Your task to perform on an android device: Increase the font size for the book in the Kindle app.
Image 0: 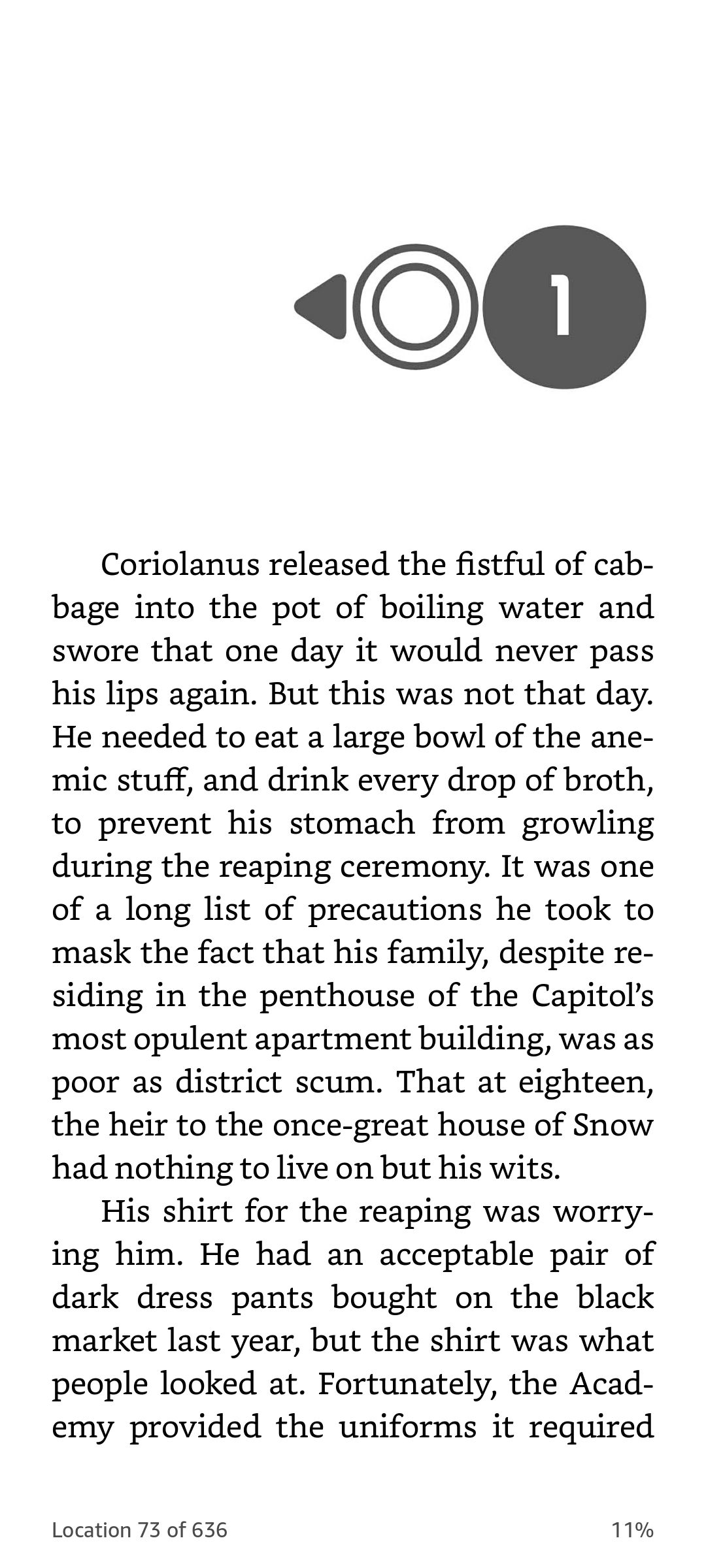
Click at the center of the page.
Step 0: click (353, 784)
Image 1: 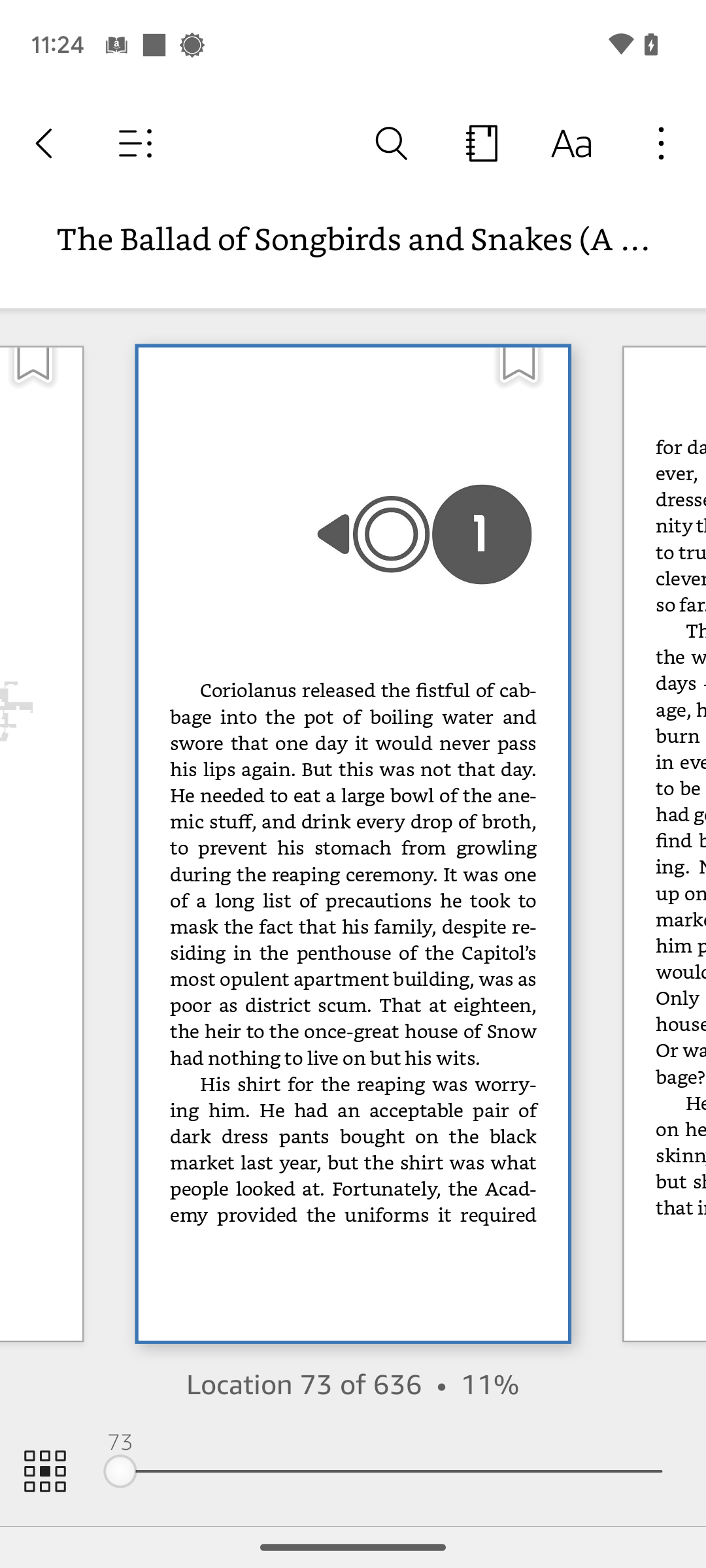
Click on the alphabet icon at the top right of the screen.
Step 1: click (571, 144)
Image 2: 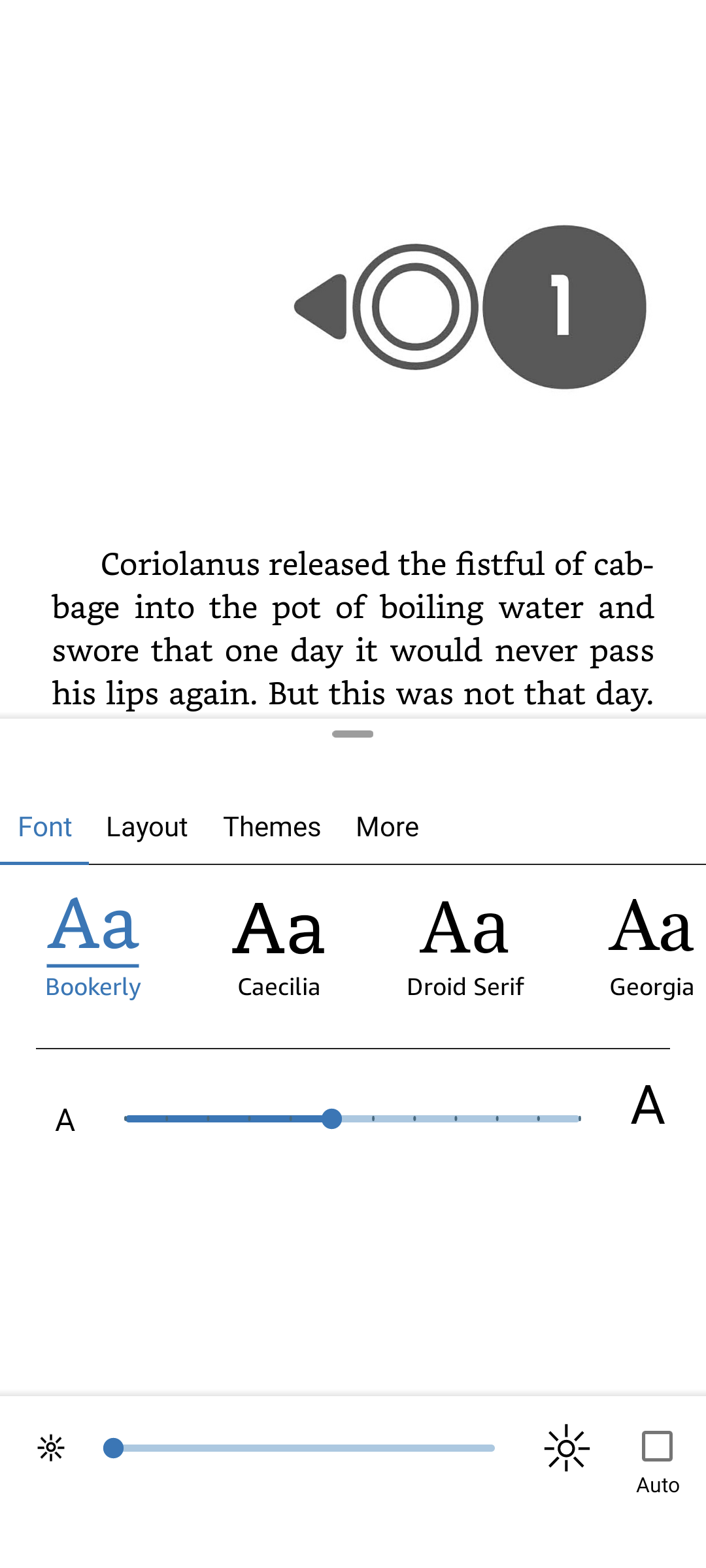
Increase the font size.
Step 2: click (352, 1119)